Your task to perform on an android device: To know about the insider's view of Dutch culture, I wanted to learn the Dutch language. Select a Dutch language course for me using the Duolingo app.
Image 0: 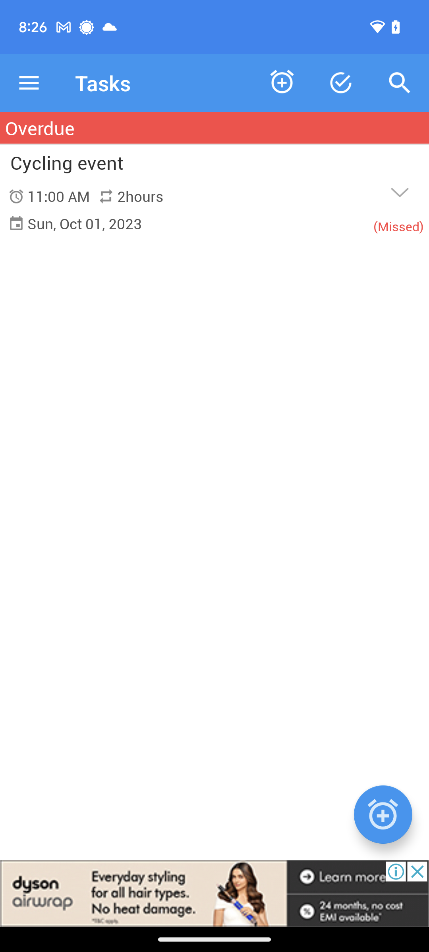
Open the Duolingo app.
Step 0: open app "Duolingo"
Image 1: 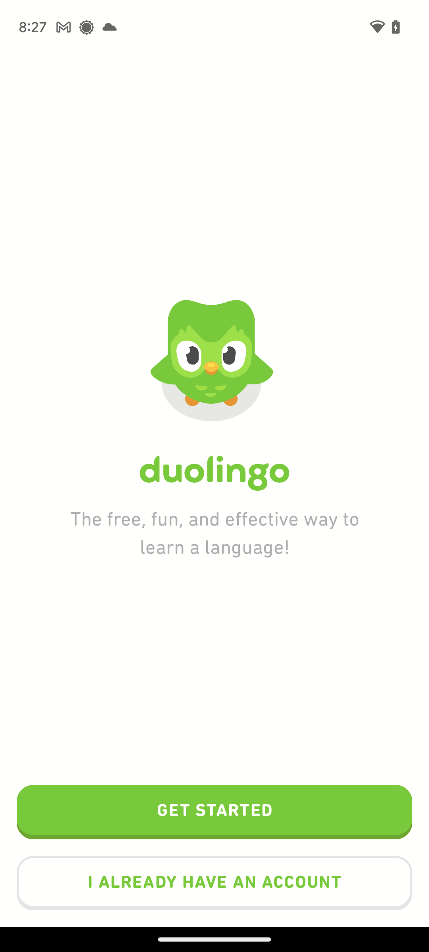
At the bottom of the screen, click on GET STARTED.
Step 1: click (214, 812)
Image 2: 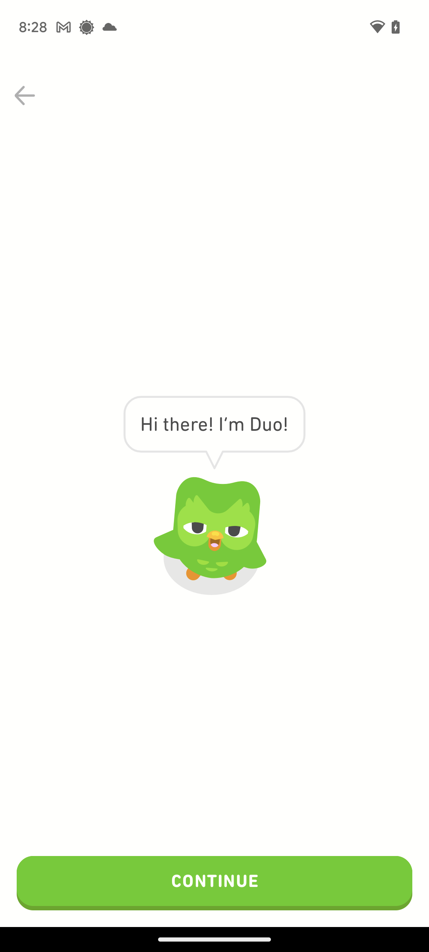
At the bottom of the screen, click on CONTINUE.
Step 2: click (214, 883)
Image 3: 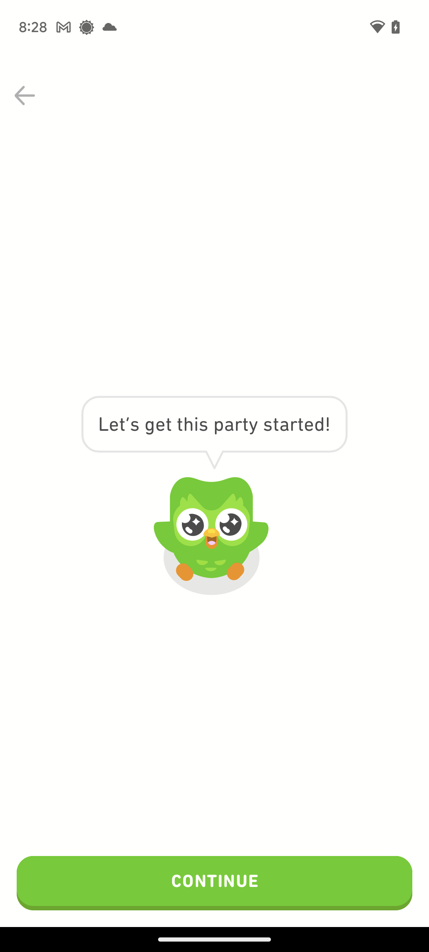
At the bottom of the screen, again click on CONTINUE.
Step 3: click (214, 883)
Image 4: 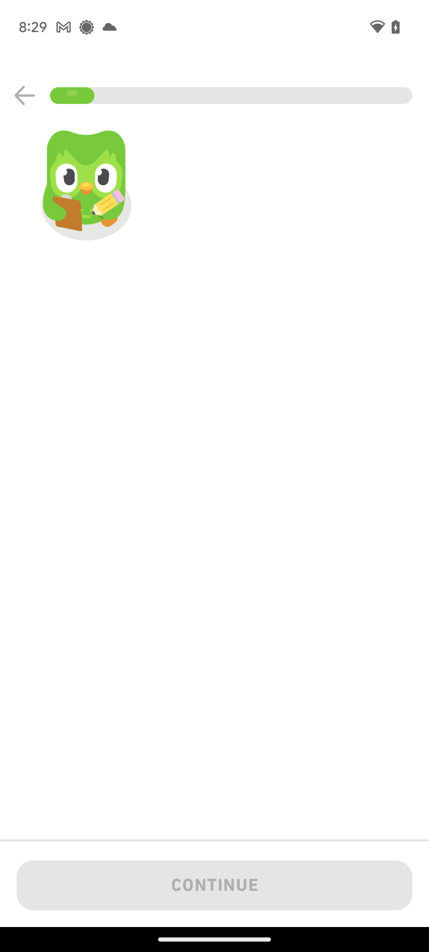
At the bottom of the screen, again click on CONTINUE.
Step 4: wait
Image 5: 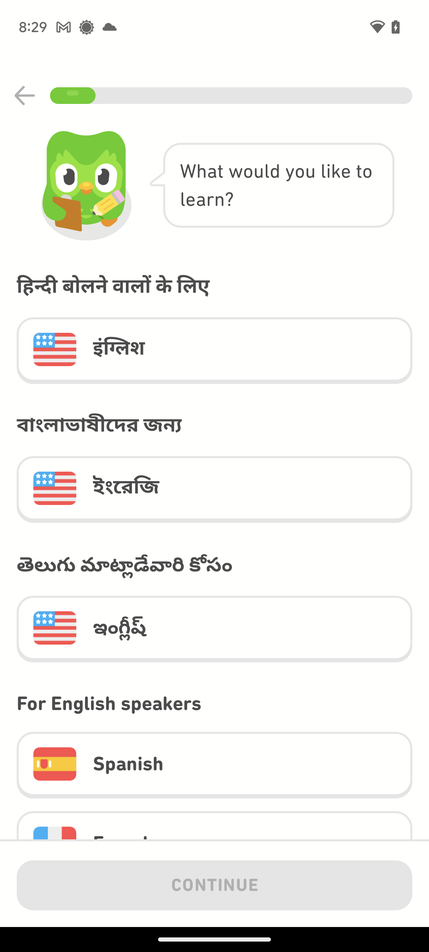
Scroll up until you find the Dutch-language tab.
Step 5: scroll down
Image 7: 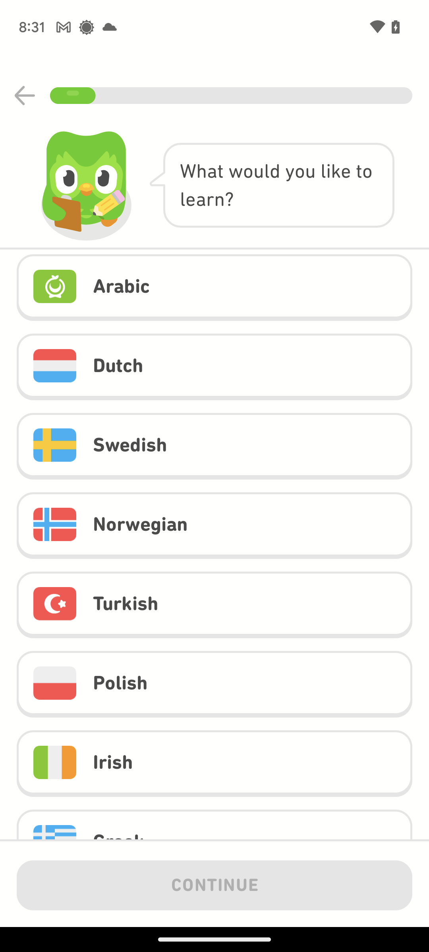
Scroll up until you find the Dutch-language tab.
Step 7: wait
Image 8: 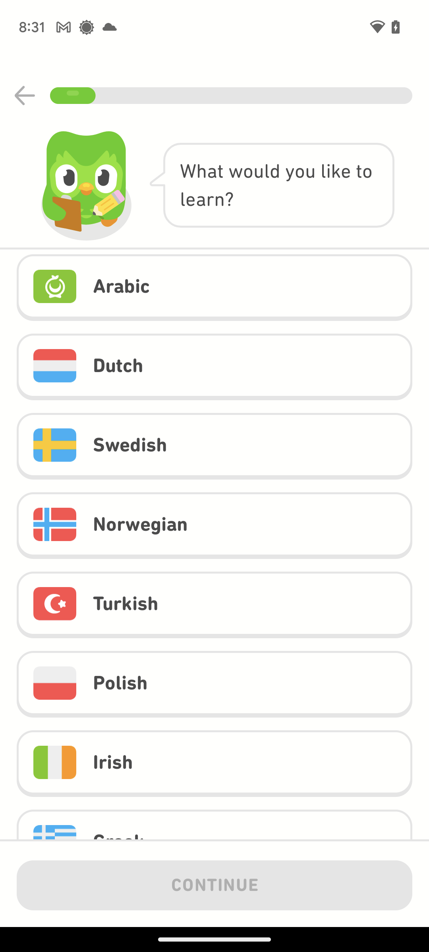
Click on Dutch tab.
Step 8: click (236, 366)
Image 11: 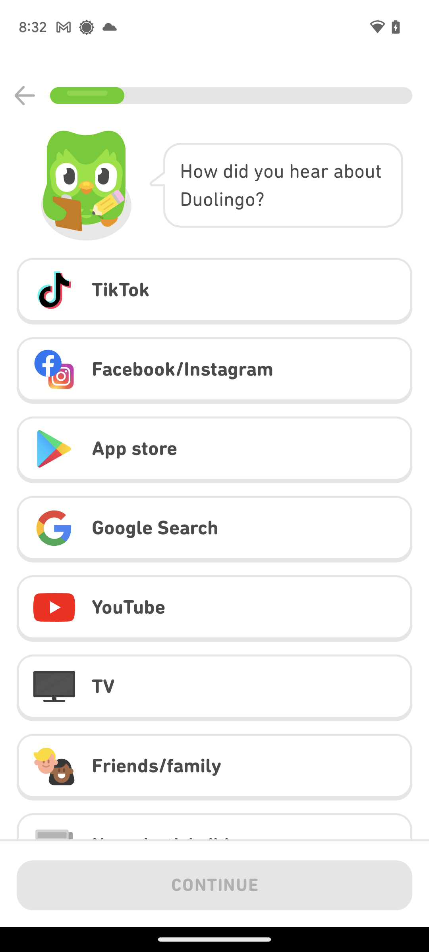
Click on the App store tab.
Step 11: click (235, 448)
Image 12: 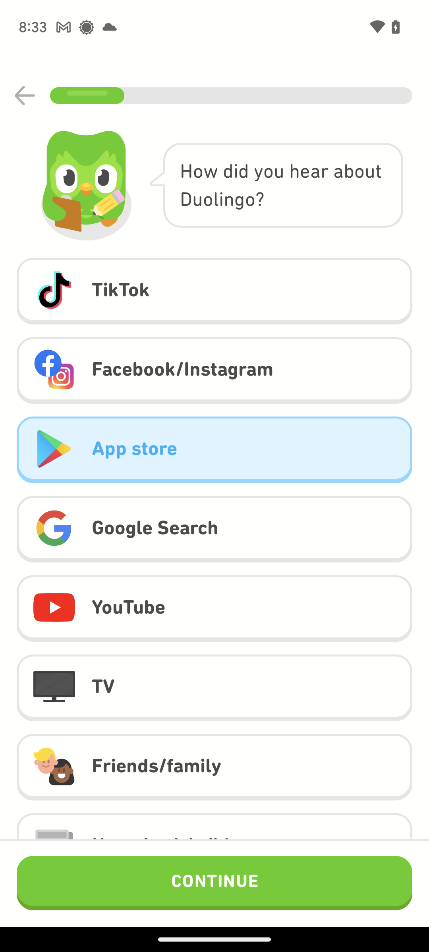
At the bottom of the screen, again click on CONTINUE.
Step 12: click (214, 883)
Image 13: 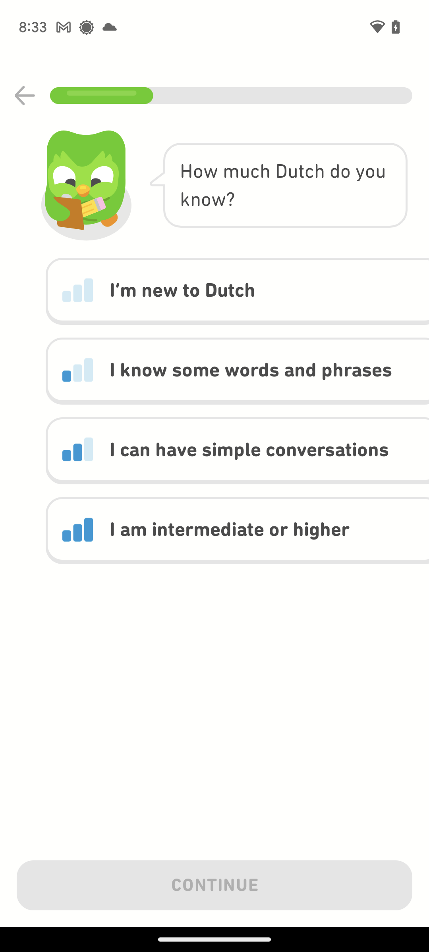
Click on I'm new to Dutch tab.
Step 13: click (214, 291)
Image 14: 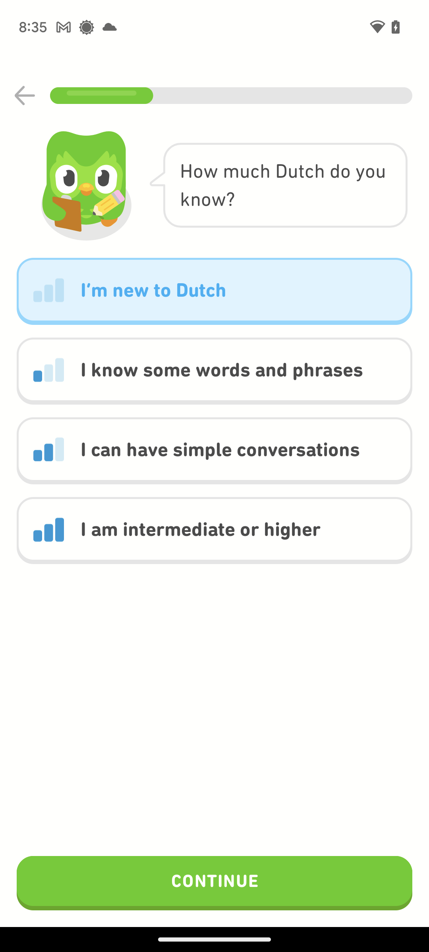
At the bottom of the screen, again click on CONTINUE.
Step 14: click (214, 883)
Image 15: 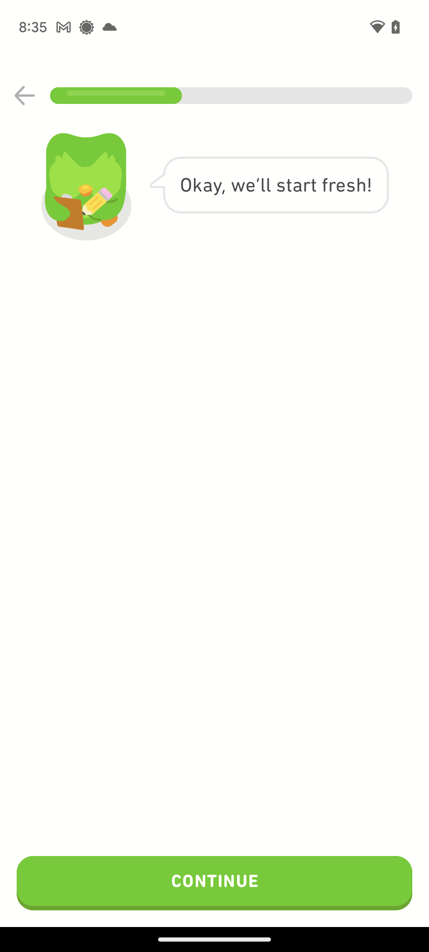
At the bottom of the screen, again click on CONTINUE.
Step 15: click (214, 883)
Image 16: 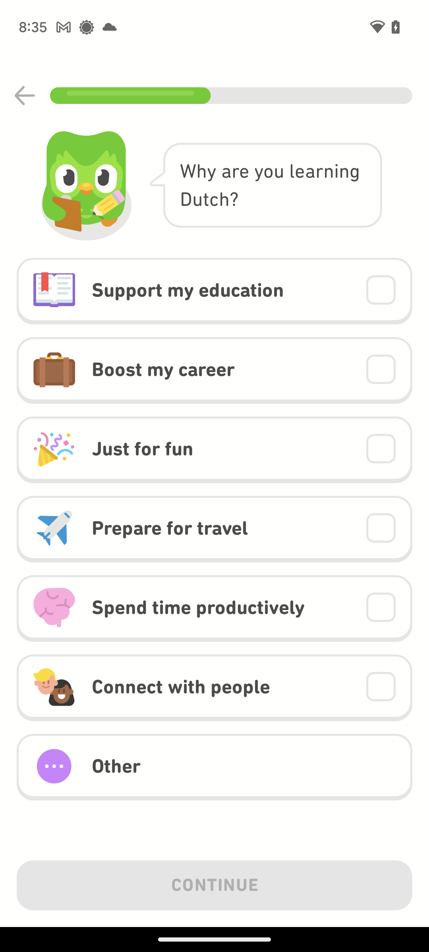
Click on boost my career.
Step 16: click (220, 369)
Image 17: 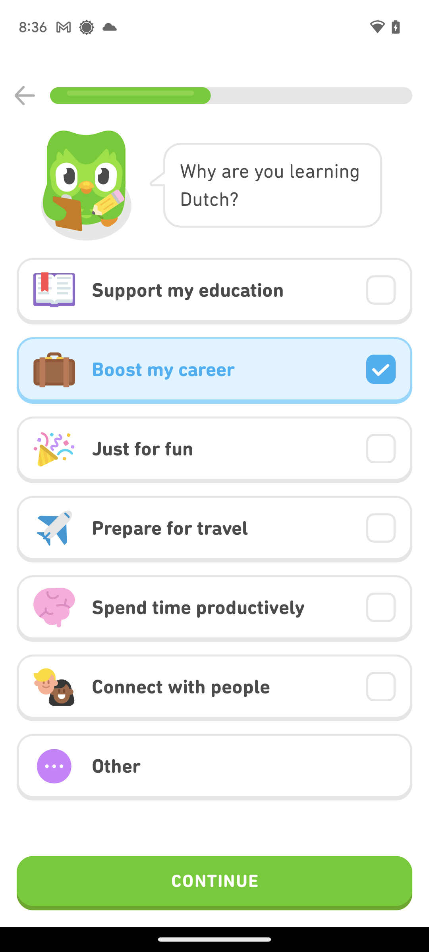
At the bottom of the screen, again click on CONTINUE.
Step 17: click (214, 883)
Image 18: 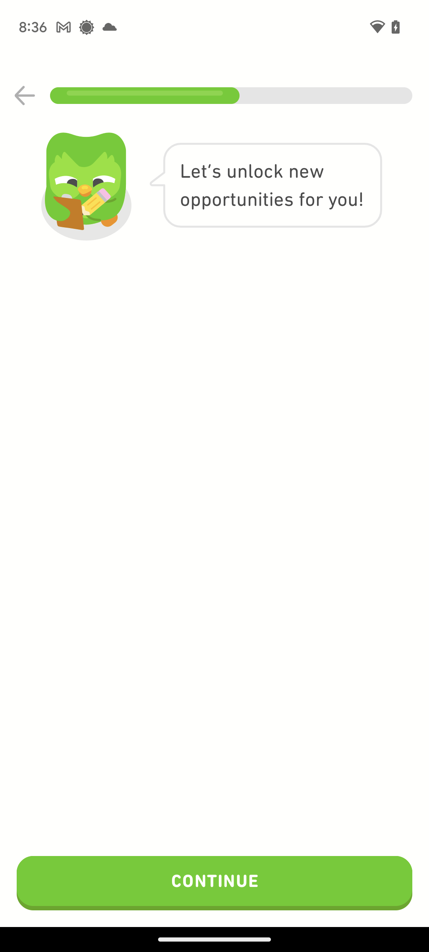
At the bottom of the screen, again click on CONTINUE.
Step 18: click (214, 883)
Image 19: 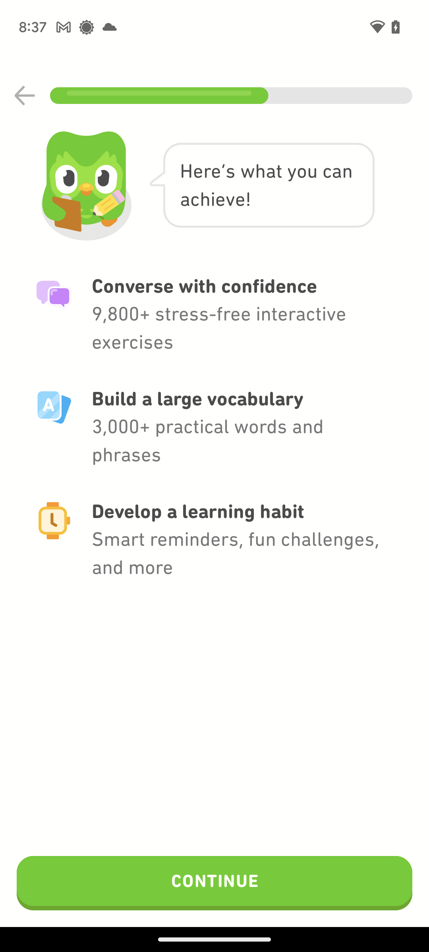
At the bottom of the screen, again click on CONTINUE.
Step 19: click (214, 883)
Image 20: 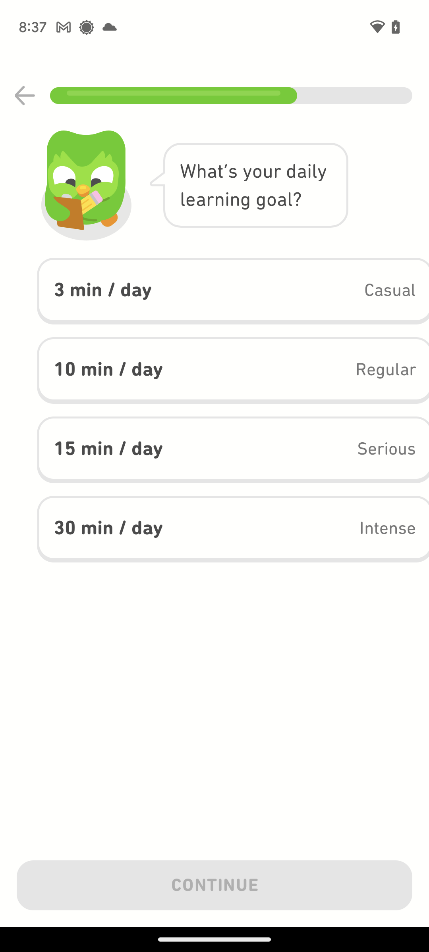
Click on 15 min / day.
Step 20: click (277, 448)
Image 21: 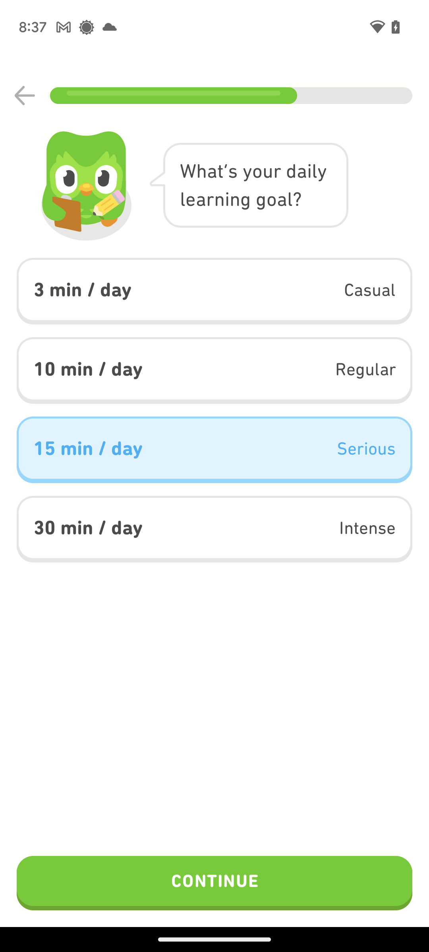
At the bottom of the screen, again click on CONTINUE.
Step 21: click (214, 883)
Image 22: 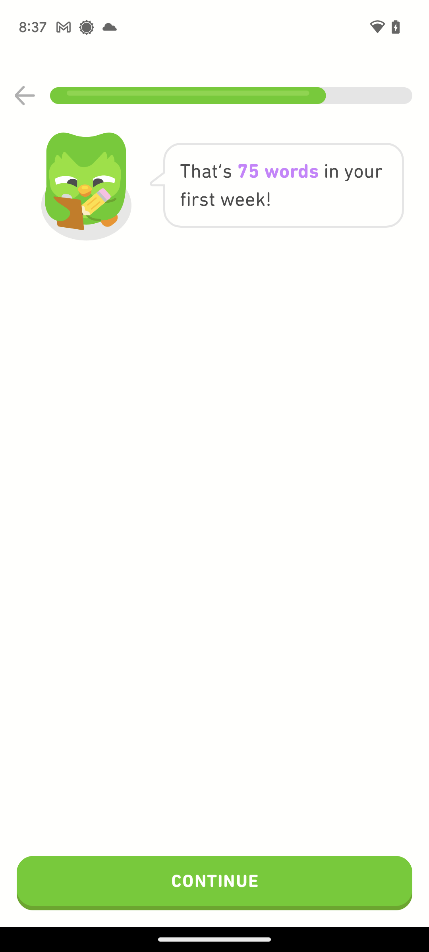
At the bottom of the screen, again click on CONTINUE.
Step 22: click (214, 883)
Image 23: 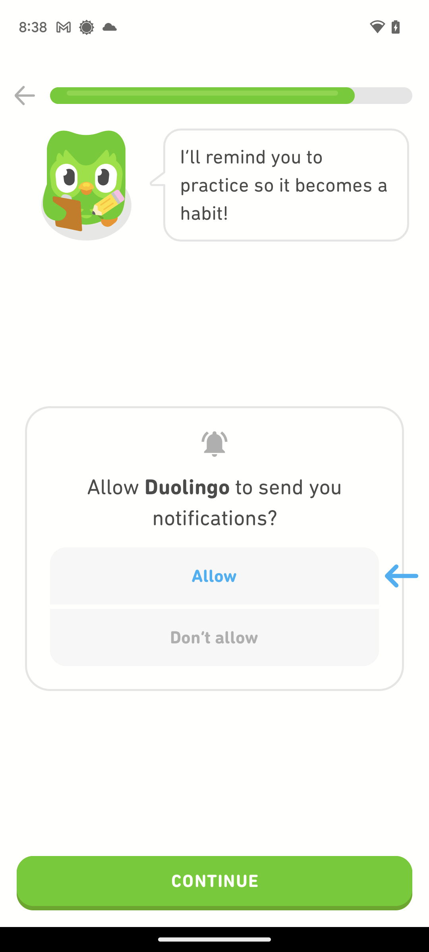
At the bottom of the screen, again click on CONTINUE.
Step 23: wait
Image 24: 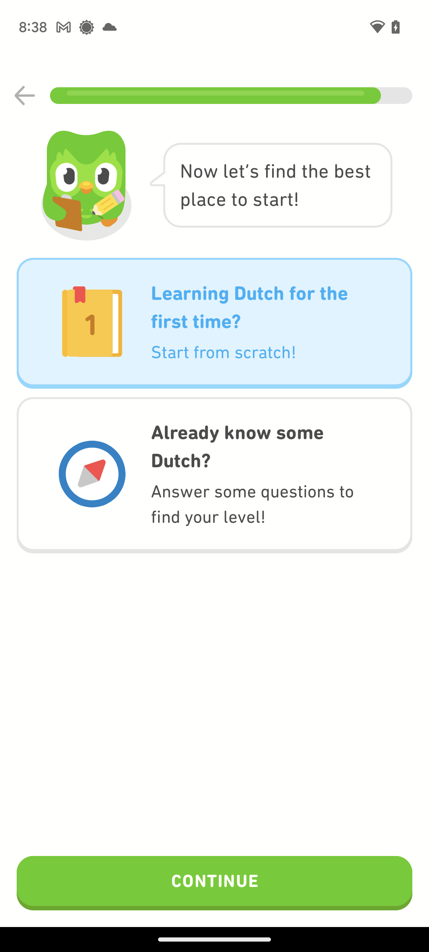
At the bottom of the screen, again click on CONTINUE.
Step 24: click (214, 883)
Image 25: 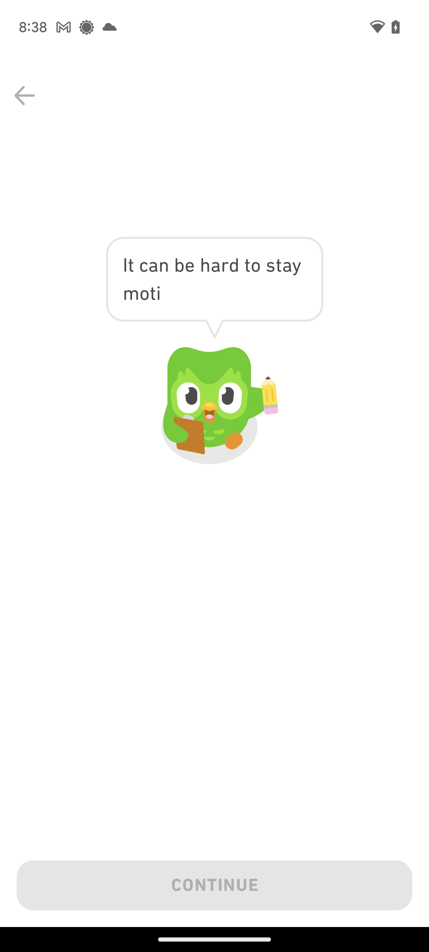
At the bottom of the screen, again click on CONTINUE.
Step 25: wait
Image 26: 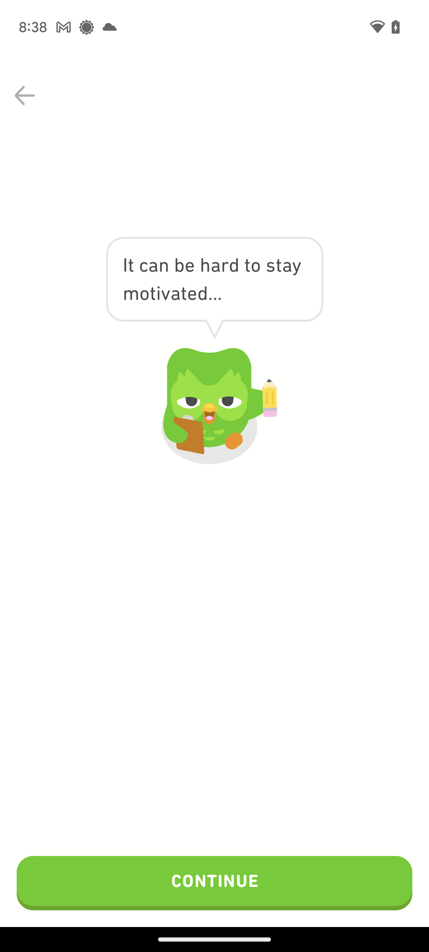
At the bottom of the screen, again click on CONTINUE.
Step 26: click (214, 883)
Image 27: 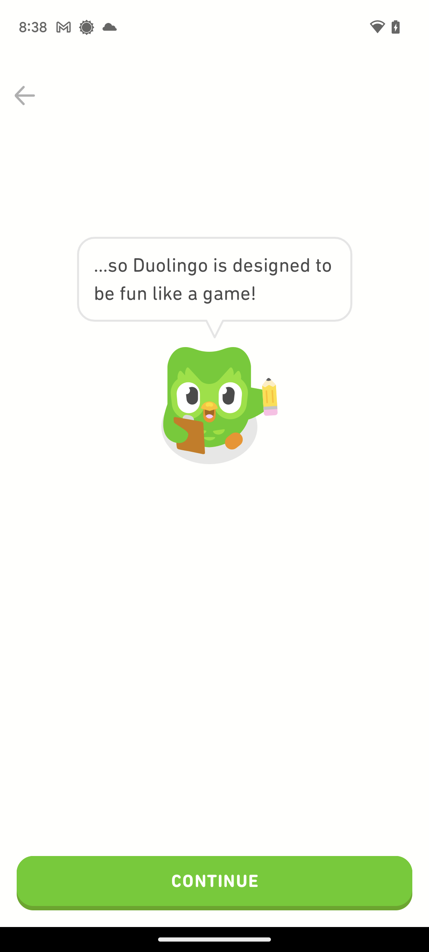
At the bottom of the screen, again click on CONTINUE.
Step 27: click (214, 883)
Image 28: 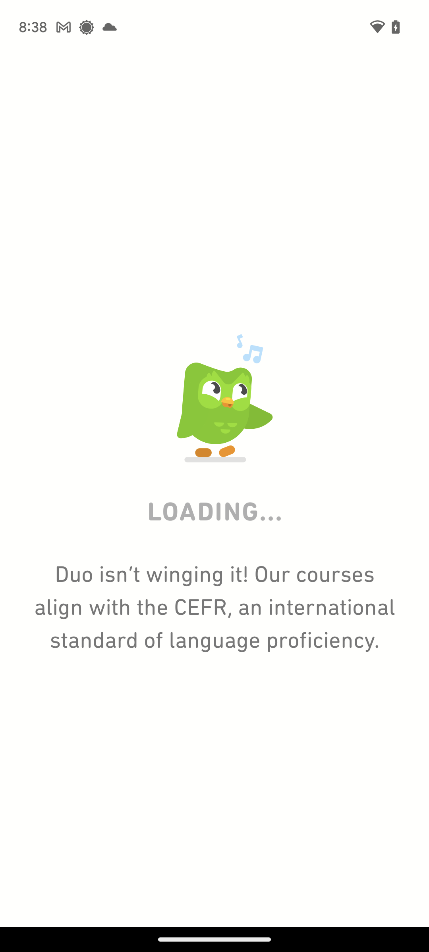
At the bottom of the screen, again click on CONTINUE.
Step 28: wait